Your task to perform on an android device: I'd like to activate the week number on the calendar so that I can easily monitor weeks.
Image 3: 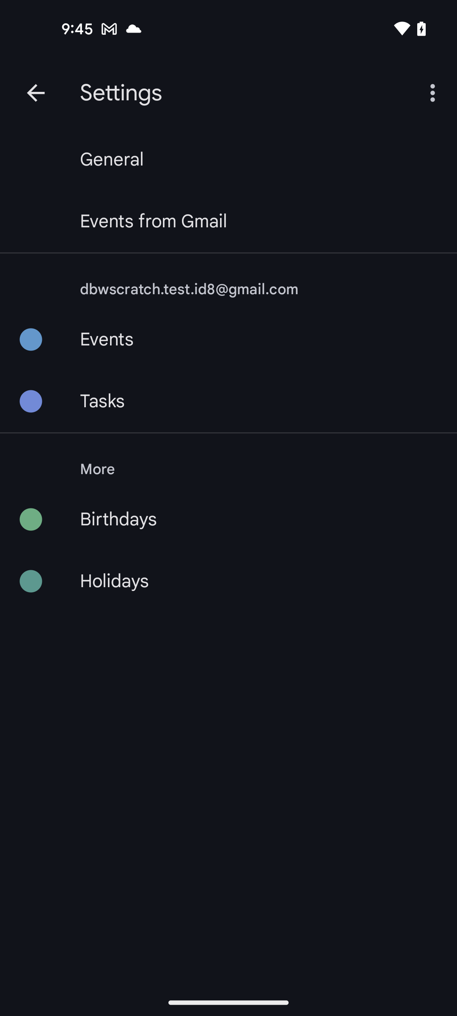
click on the General option
Step 3: click (112, 159)
Image 4: 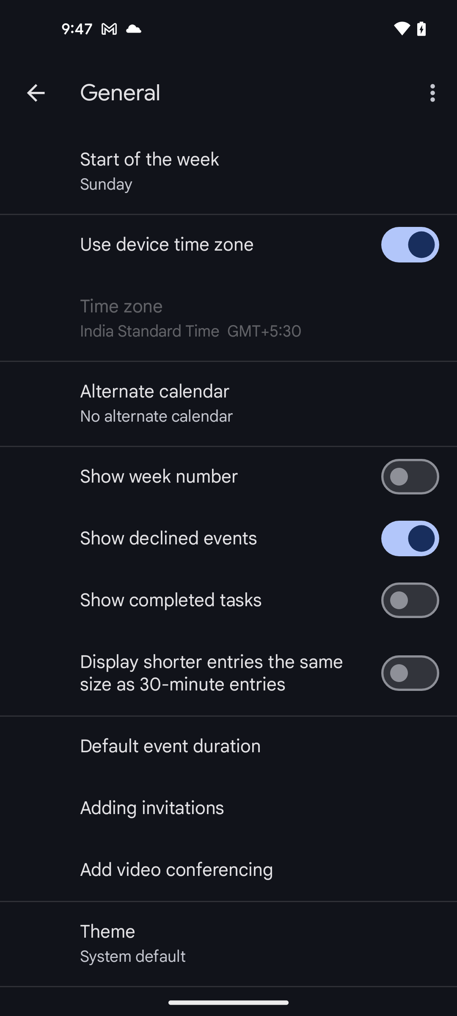
click on the Show week number toggle button to turn it on
Step 4: click (410, 476)